Your task to perform on an android device:  In the PlantNet app, Identify the plant from taken Picture
Image 1: 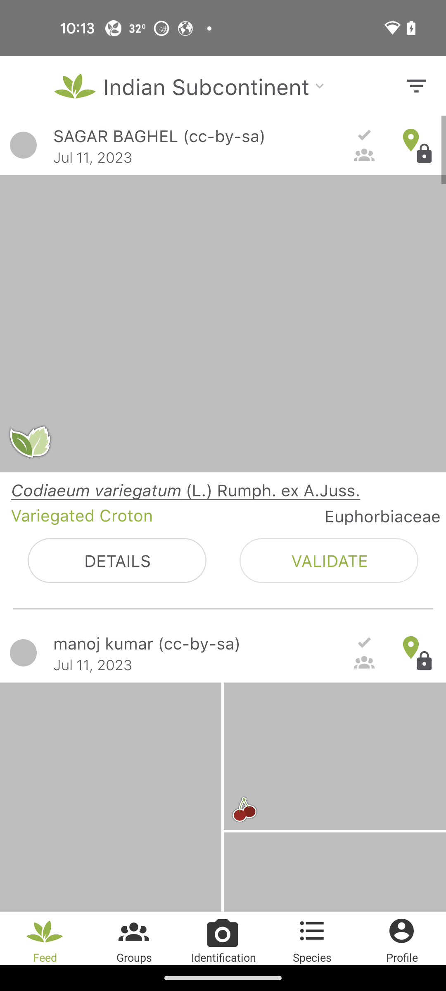
click on identification option
Step 1: click (223, 932)
Image 2: 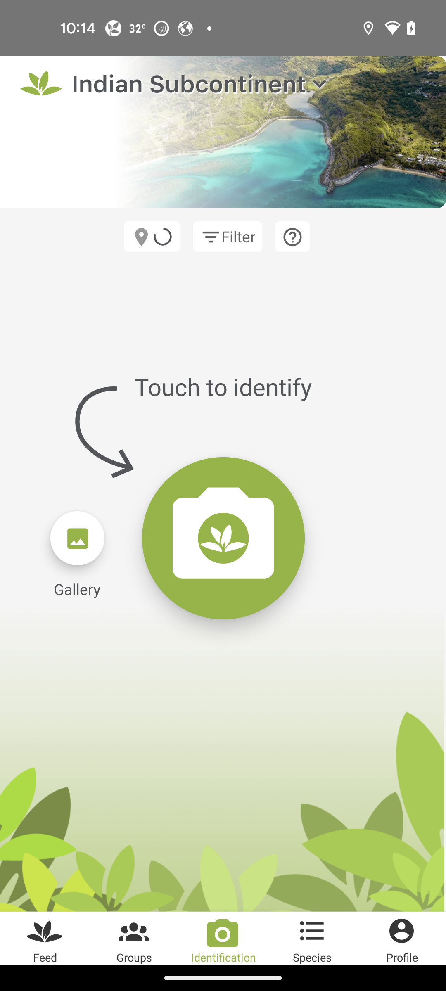
click on camera icon
Step 2: click (223, 538)
Image 3: 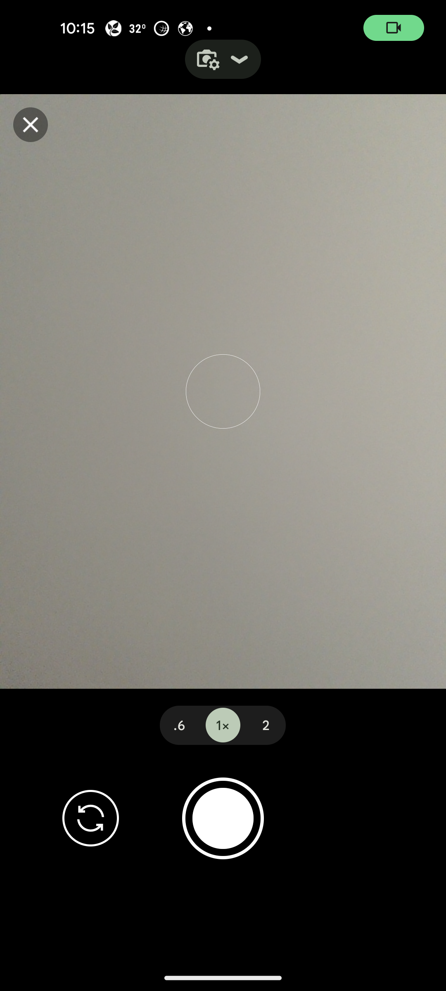
click on shutter button
Step 3: click (223, 818)
Image 4: 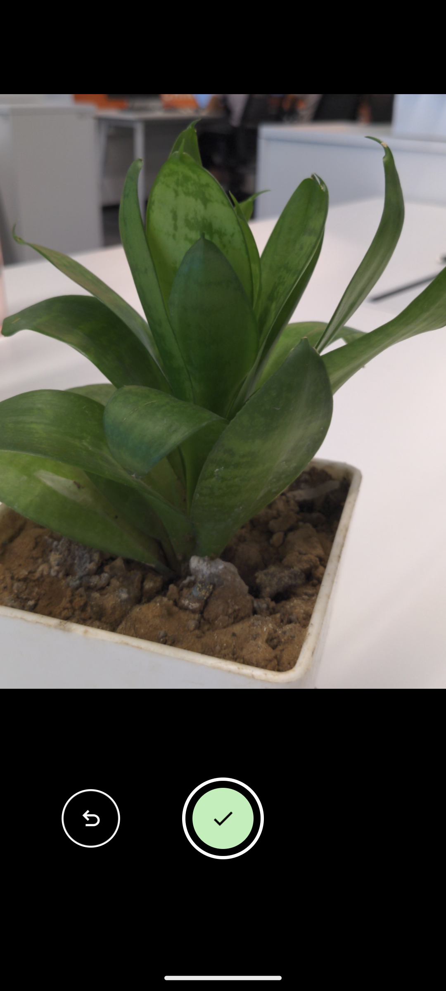
click on tick button
Step 4: click (223, 818)
Image 5: 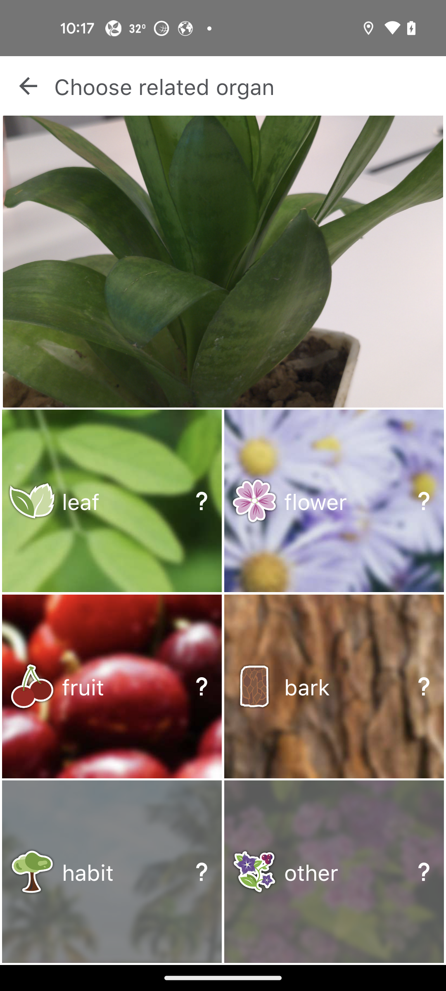
select leaf
Step 5: click (112, 501)
Image 6: 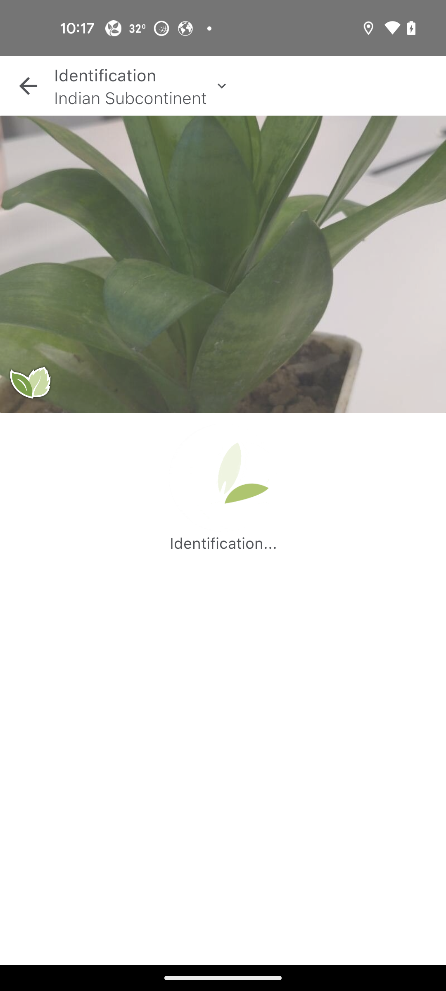
select leaf
Step 6: wait